Your task to perform on an android device: Open Spotify app, Launch my Jazz music play list and play it in order
Image 0: 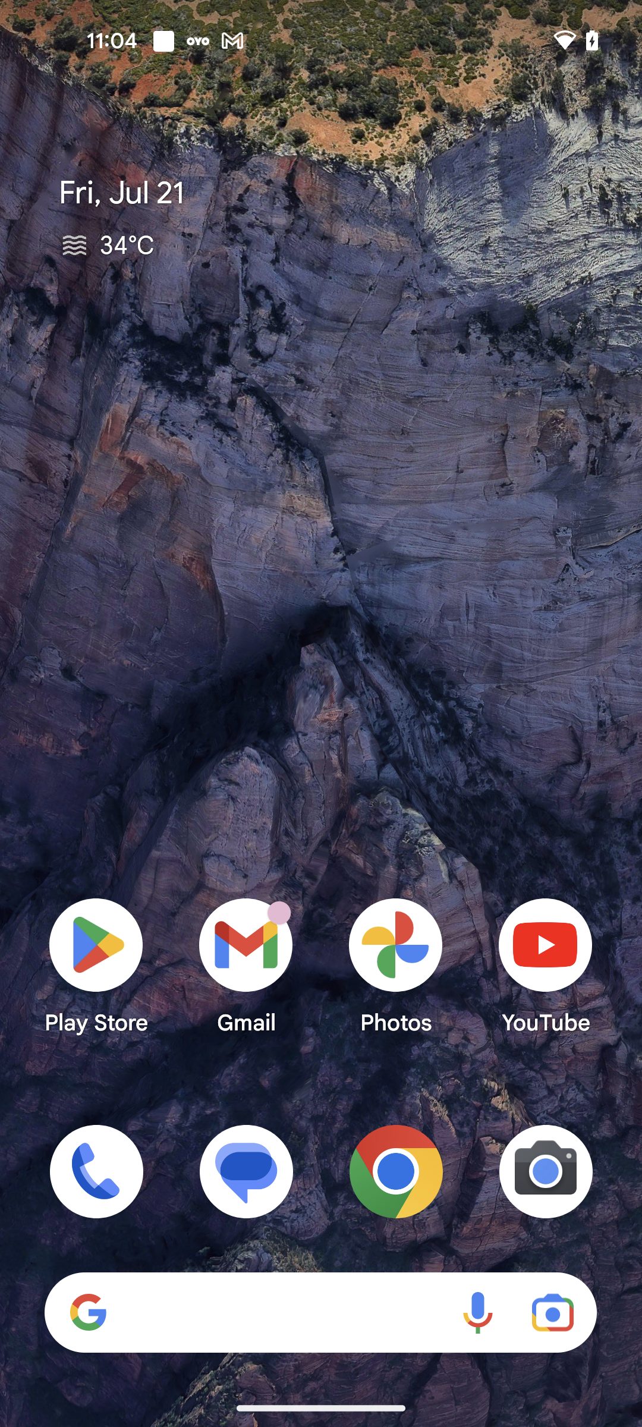
Open Spotify app
Step 0: open app "Spotify"
Image 2: 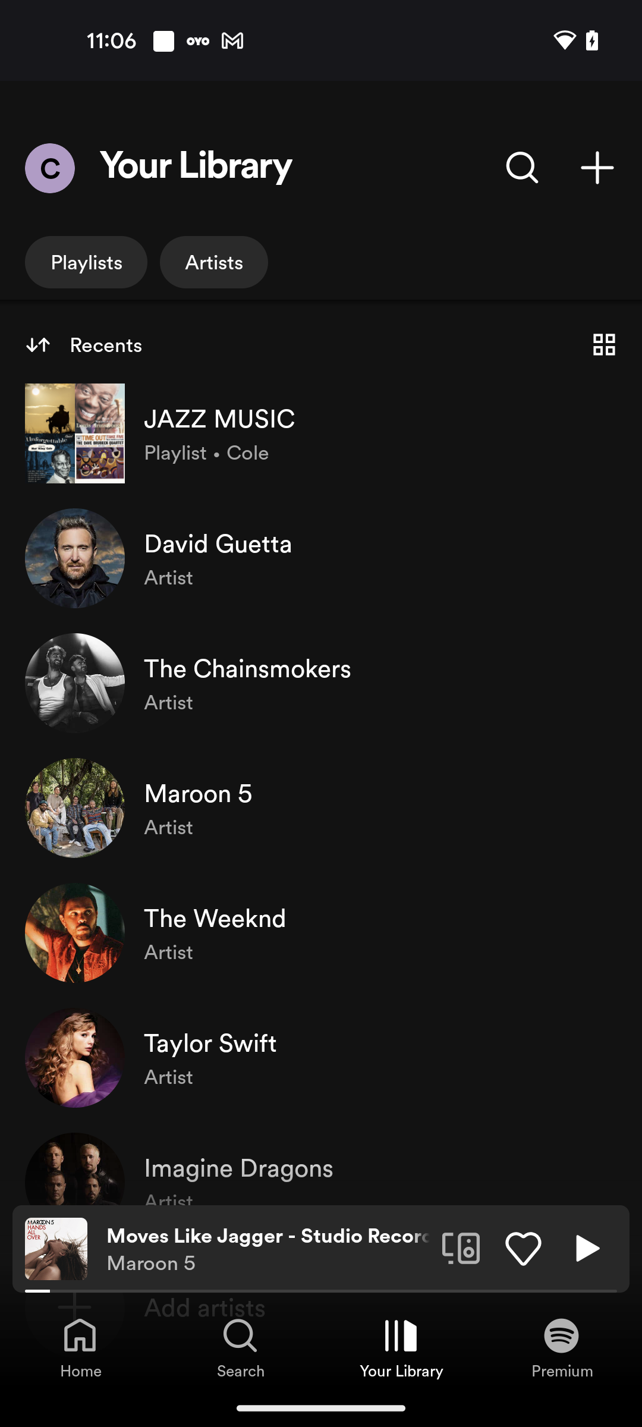
Open the Jazz Music playlist
Step 2: click (380, 419)
Image 3: 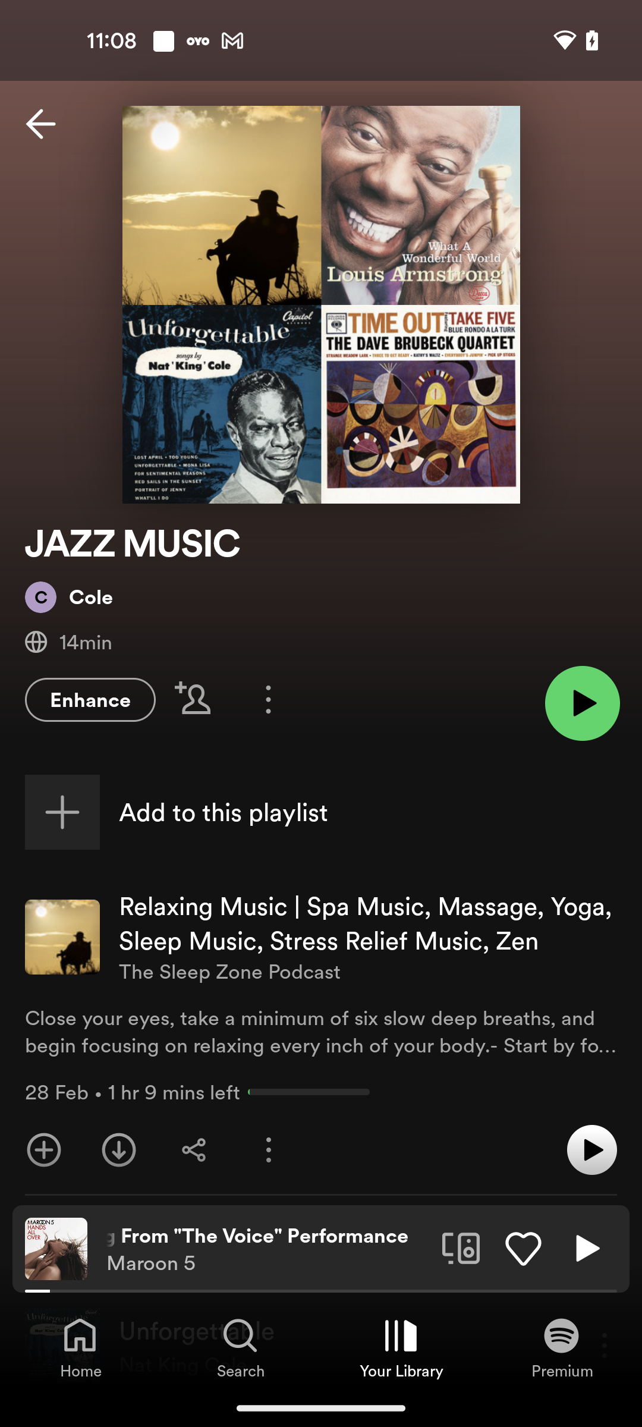
Click on the Green Play button to play the Playlist in order
Step 3: click (582, 703)